Your task to perform on an android device: I would like to browse the furniture for my living room like Centre tables  because I need my old furniture to be old in the IKEA app
Image 0: 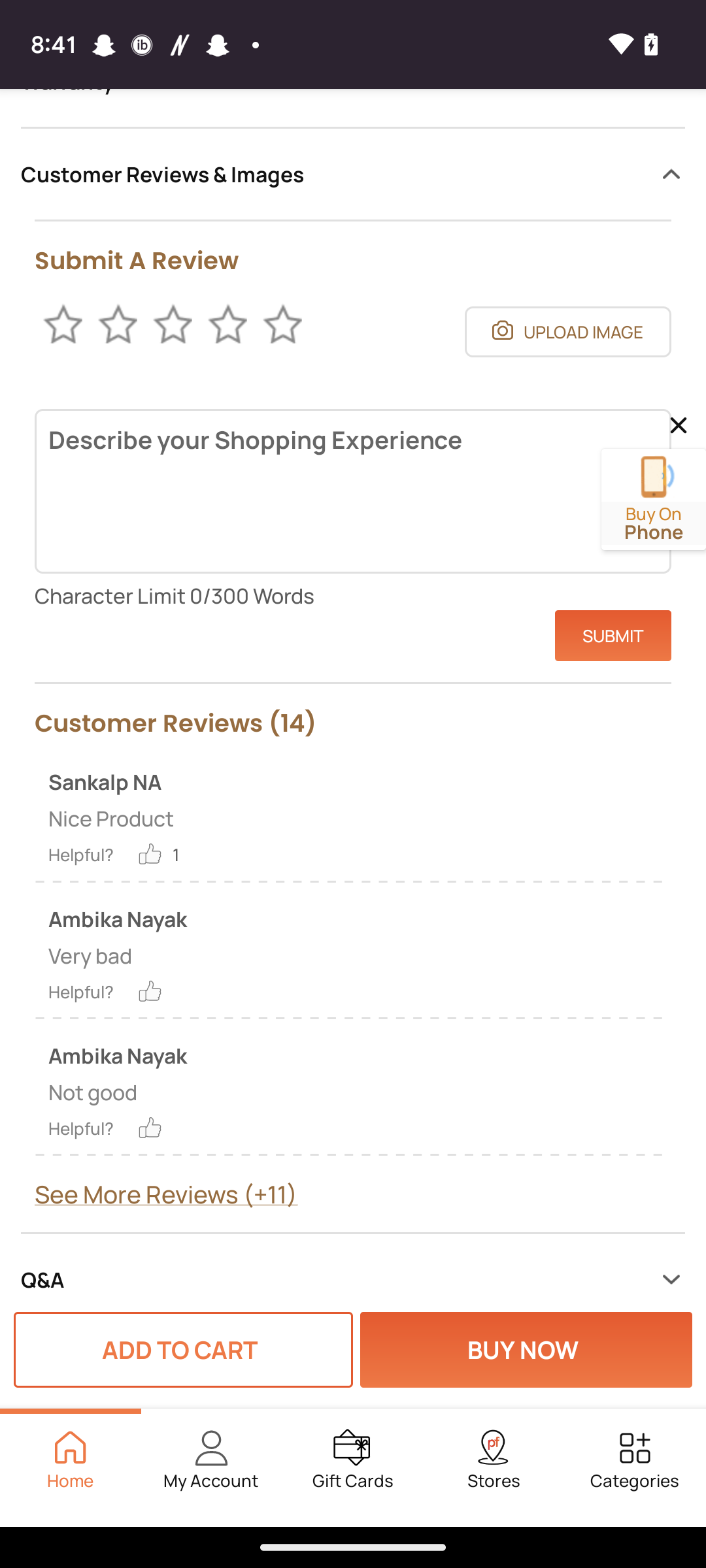
Open the IKEA app
Step 0: open app "IKEA"
Image 1: 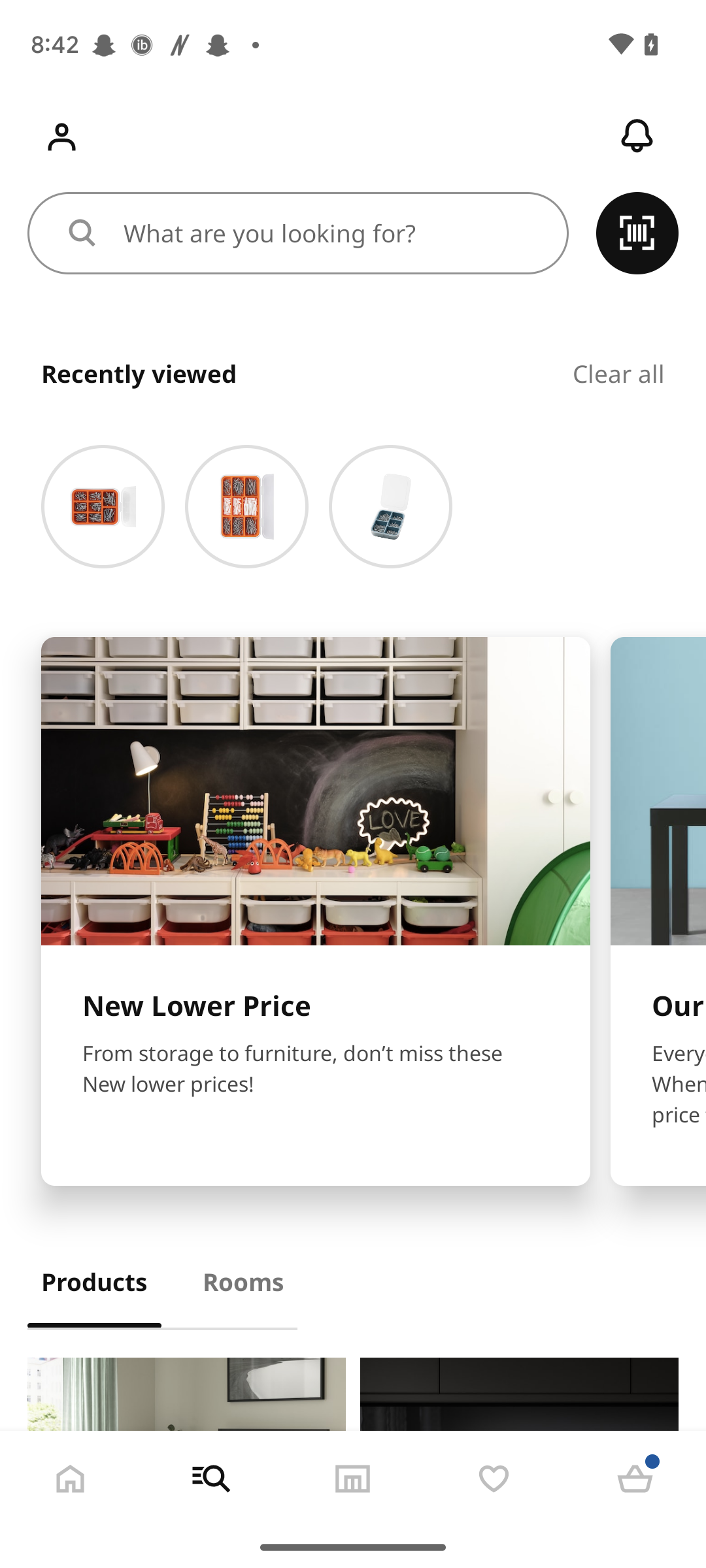
Click on the search bar 
Step 1: click (332, 233)
Image 2: 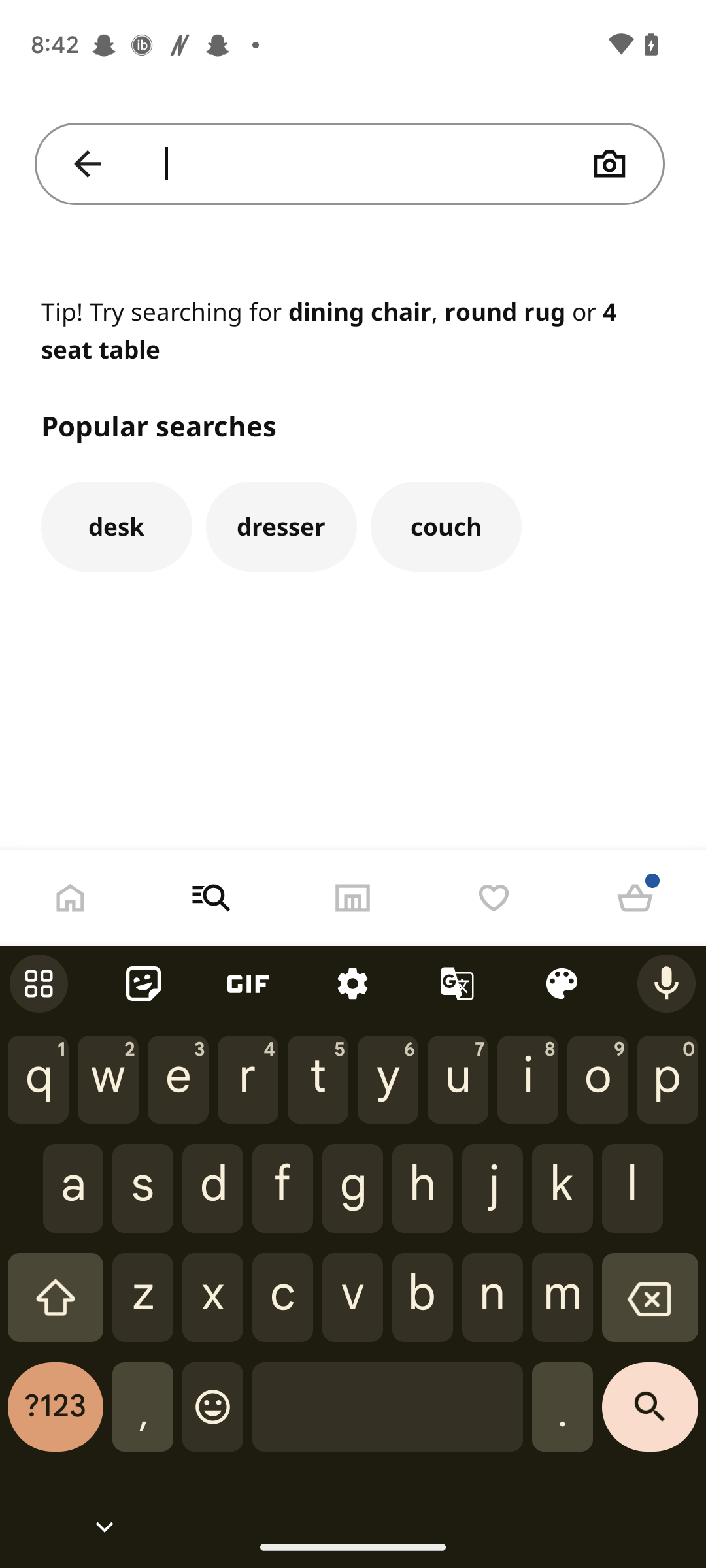
Type Centre table in search bar
Step 2: type "Centre table"
Image 3: 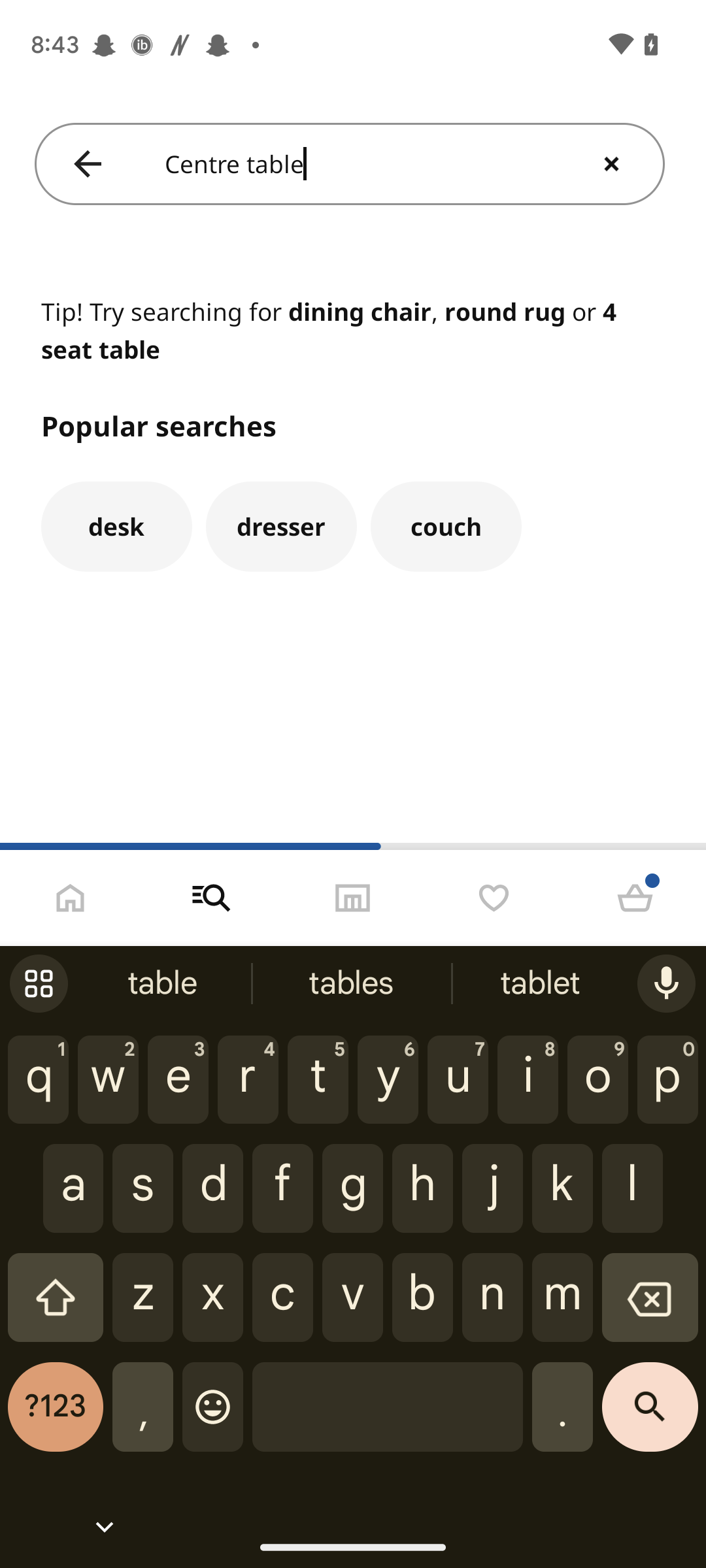
Click on the search key 
Step 3: click (650, 1417)
Image 4: 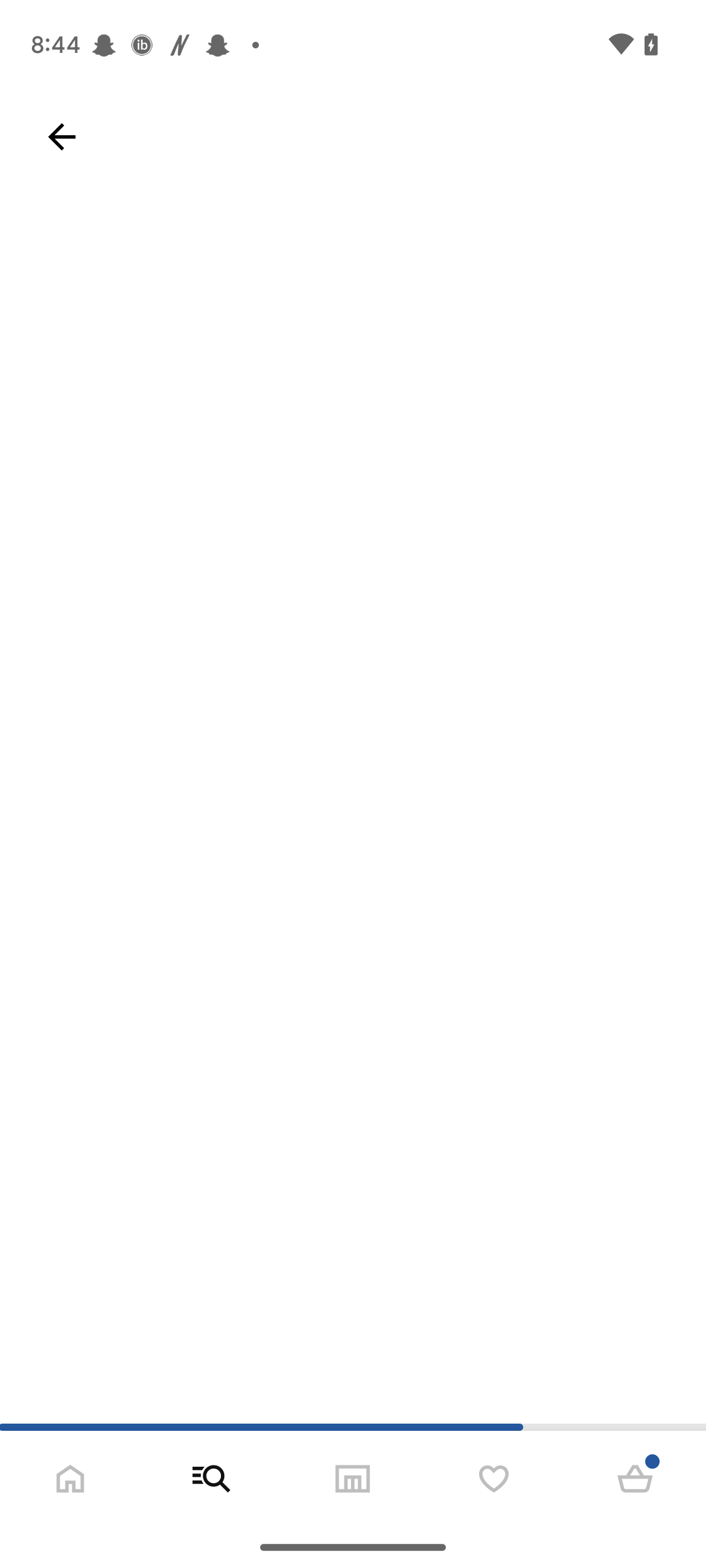
Click on the search key 
Step 4: wait